Your task to perform on an android device: Add the Bold Fit yoga mats for women to my cart to buy the product later.
Image 0: 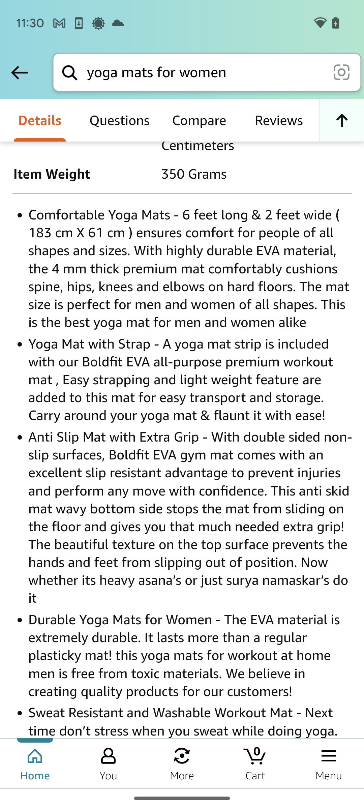
Scroll down until you find the Add to cart tab.
Step 0: scroll up
Image 1: 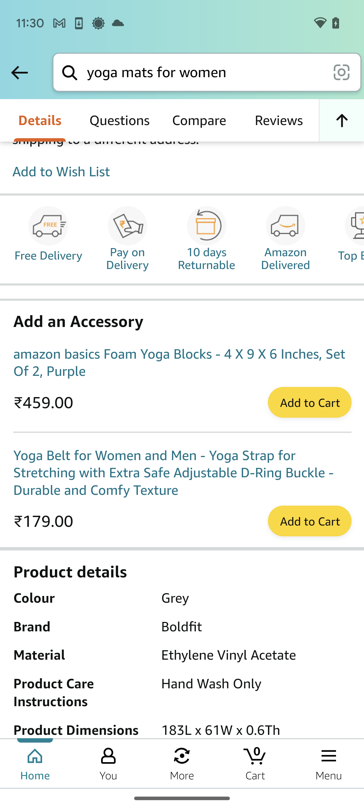
Scroll down until you find the Add to cart tab.
Step 1: scroll up
Image 2: 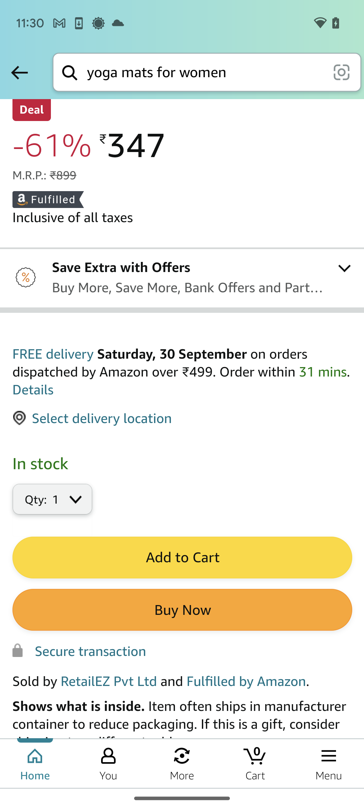
Click on the Add to cart tab.
Step 2: click (182, 558)